Your task to perform on an android device: I wish to remove the 5 pm alarm because it is no longer necessary.
Image 0: 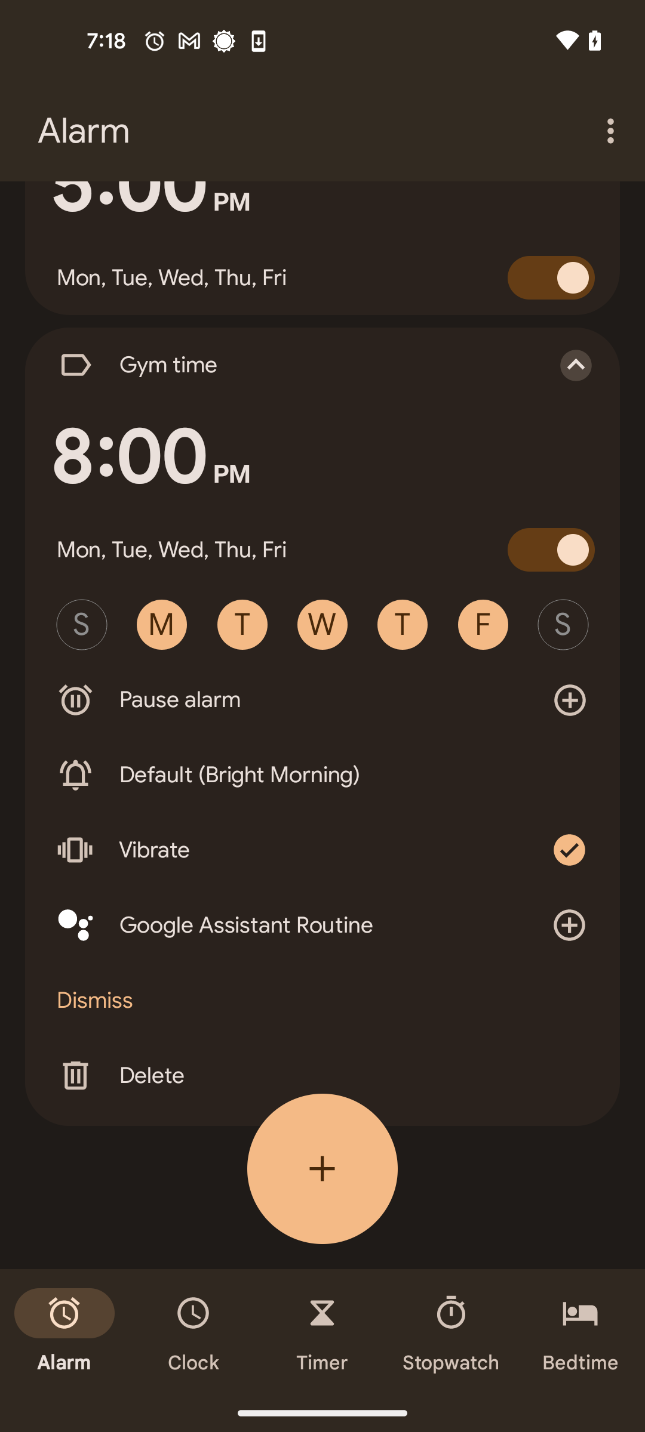
Swipe down to view 5 pm alarm
Step 0: scroll up
Image 1: 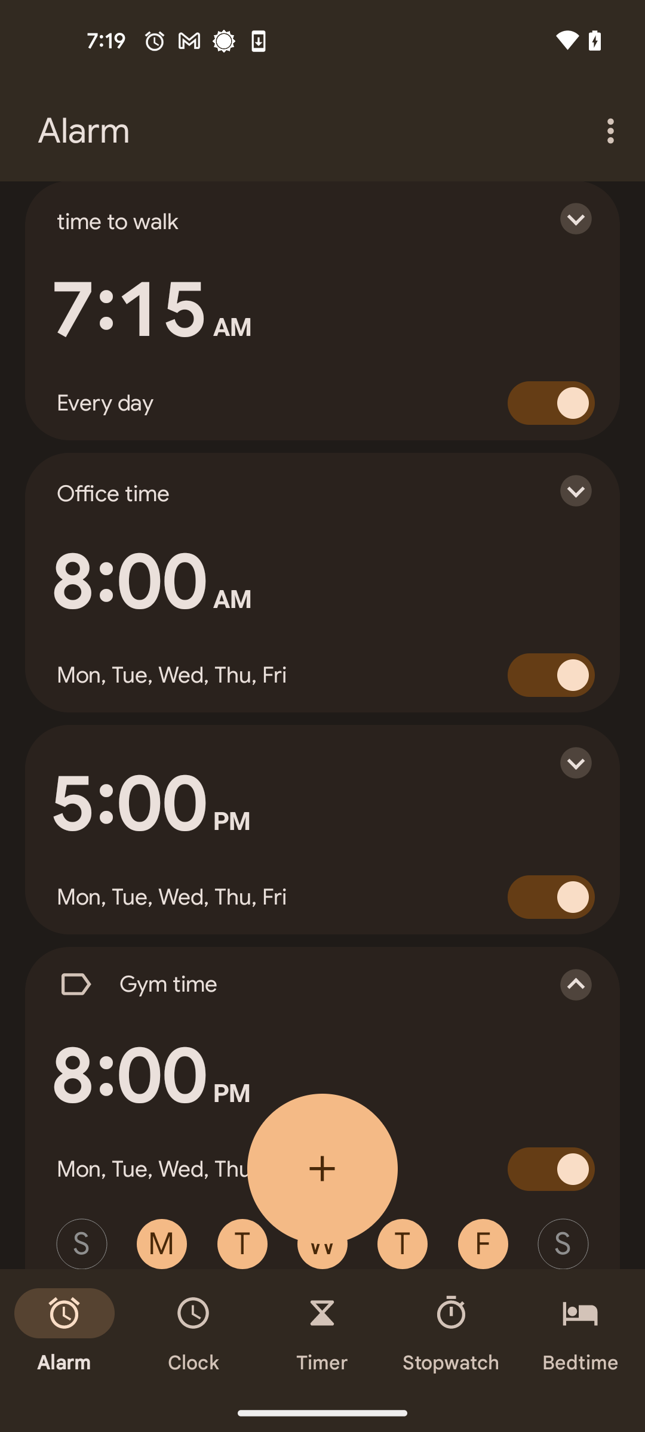
Tap on the drawer icon of 5 pm alarm
Step 1: click (563, 762)
Image 2: 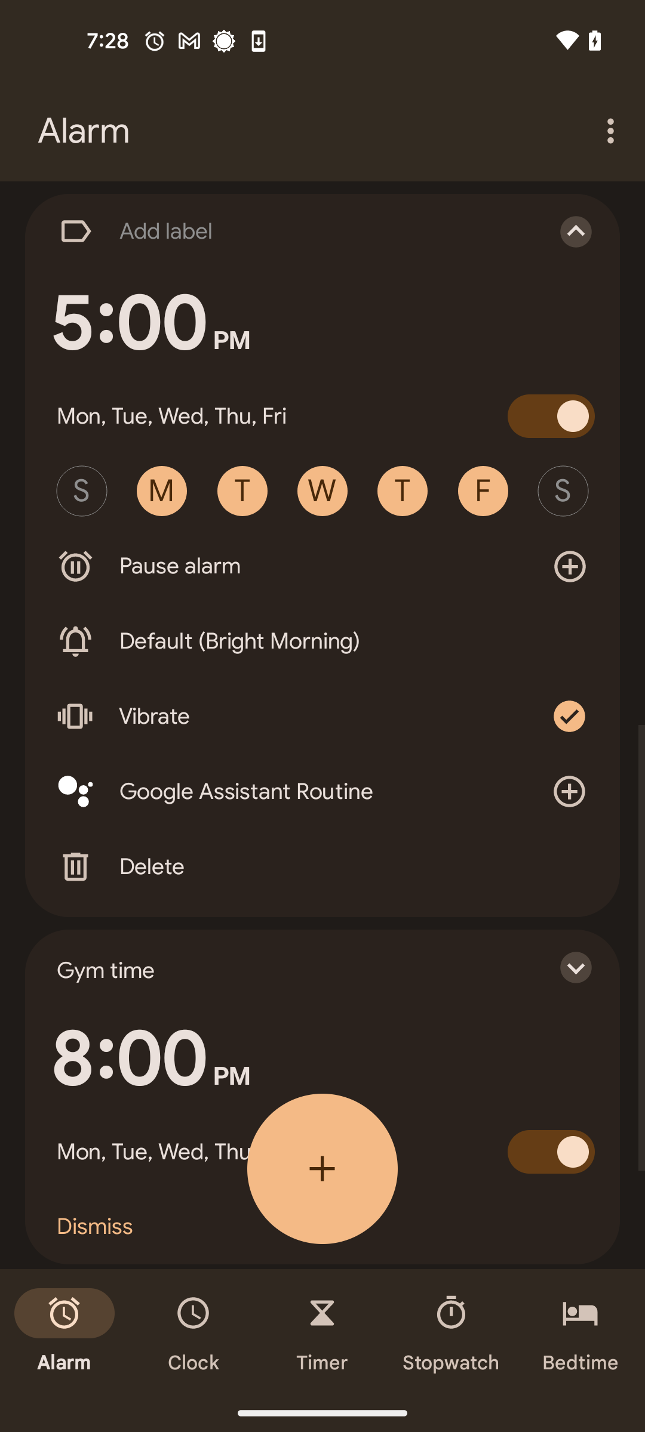
Tap on the delete option
Step 2: click (130, 866)